Your task to perform on an android device: I want to set a daily alarm for 5.30 pm to go to the gym on the Simple Alarm app.
Image 0: 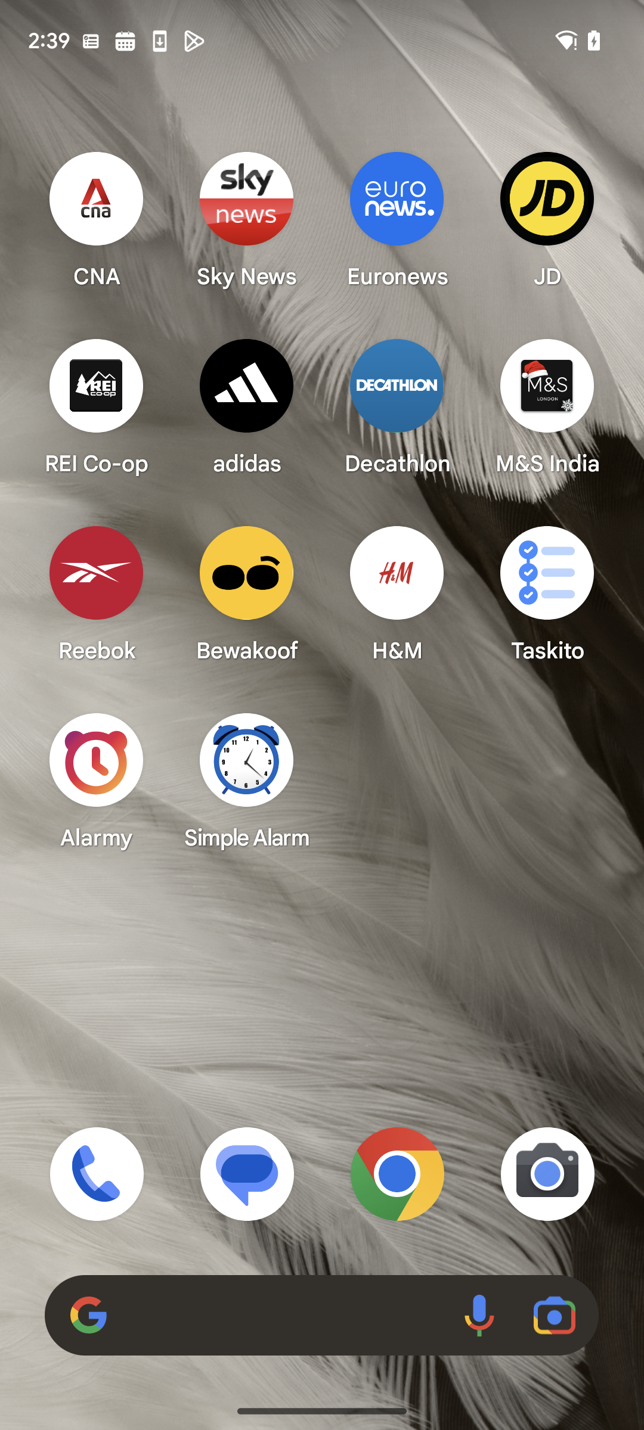
Open Simple Alarm app
Step 0: click (247, 780)
Image 1: 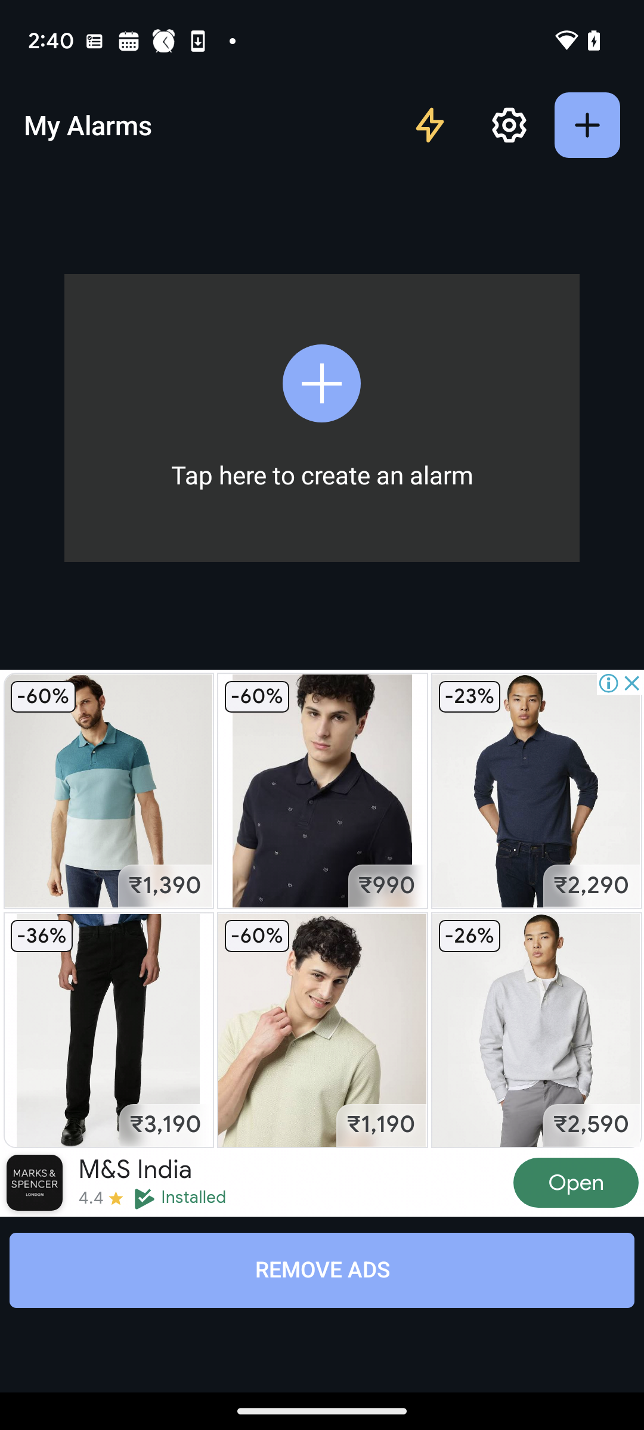
Click on create an alarm
Step 1: click (312, 376)
Image 2: 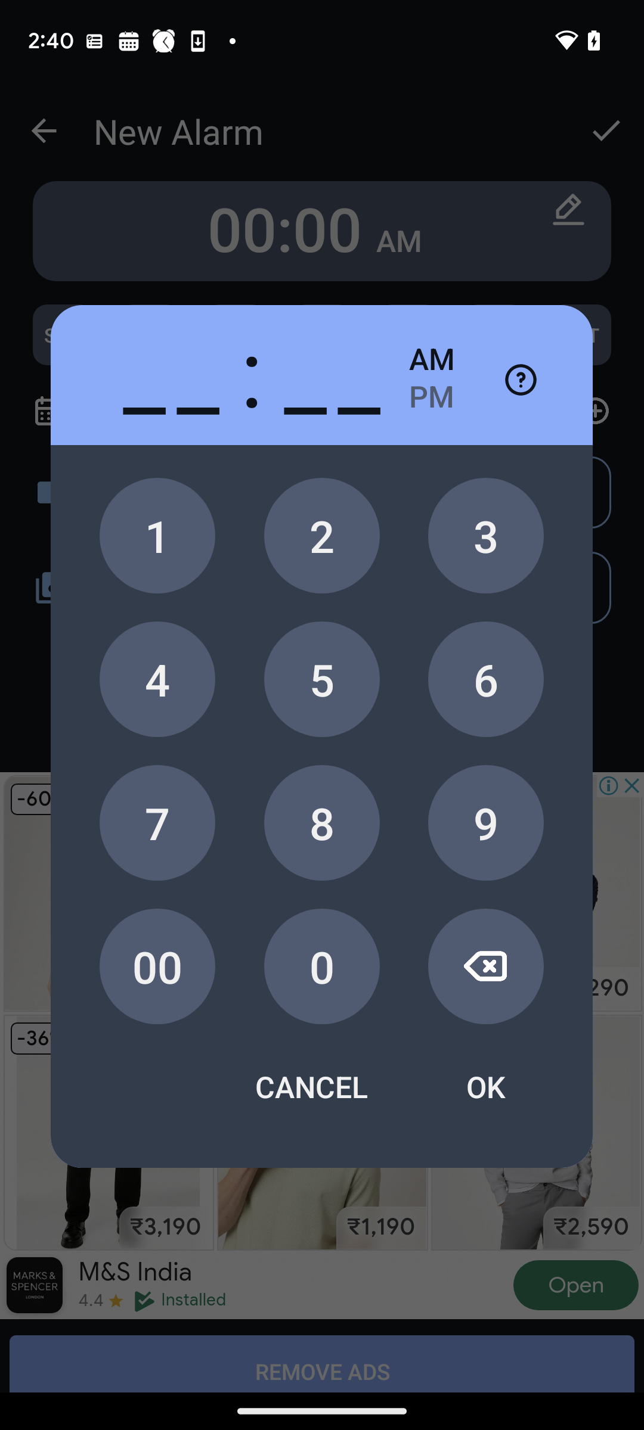
Add a alarm for 5:30 pm
Step 2: click (316, 991)
Image 3: 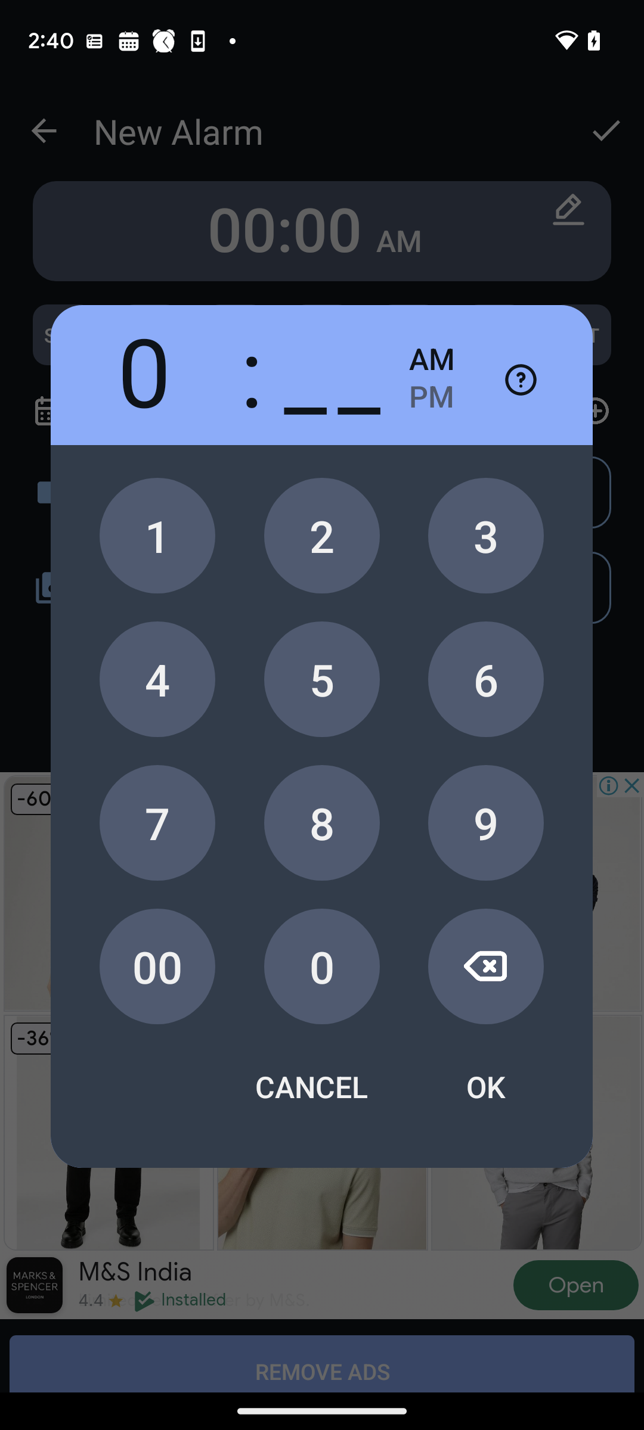
Add a alarm for 5:30 pm
Step 3: click (308, 670)
Image 4: 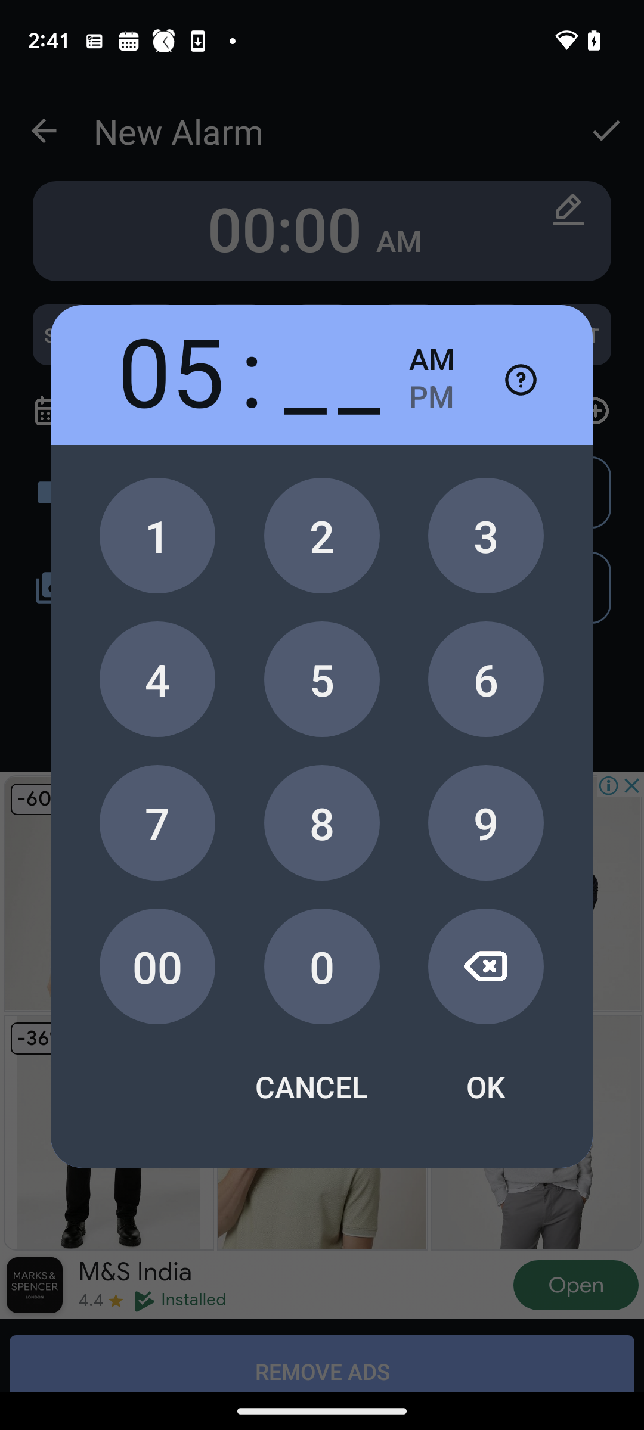
Add a alarm for 5:30 pm
Step 4: click (479, 515)
Image 5: 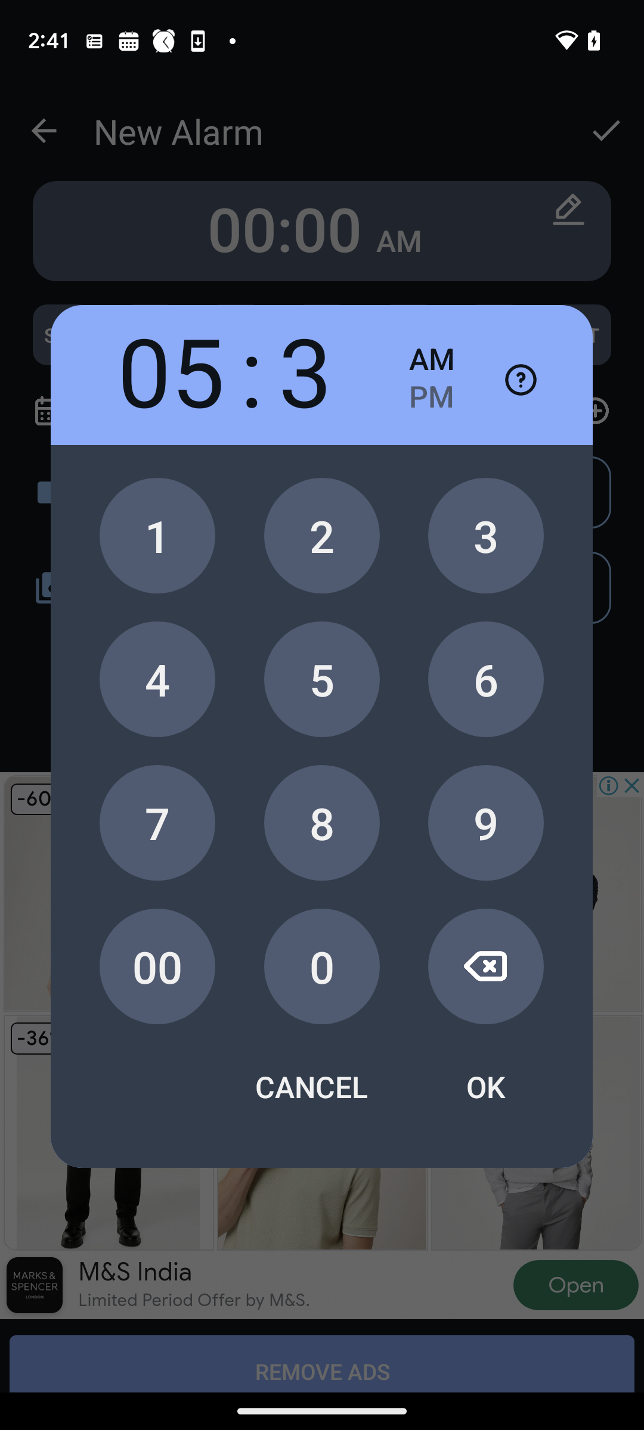
Add a alarm for 5:30 pm
Step 5: click (308, 959)
Image 6: 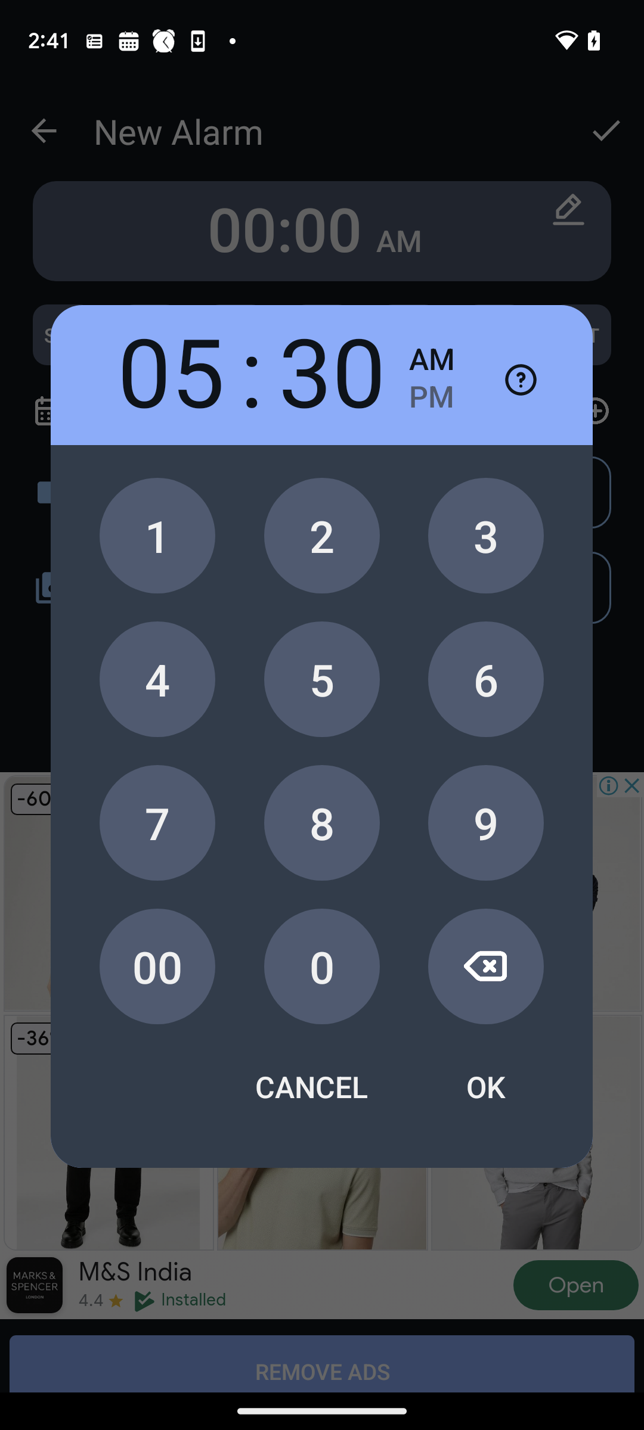
Add a alarm for 5:30 pm
Step 6: click (431, 407)
Image 7: 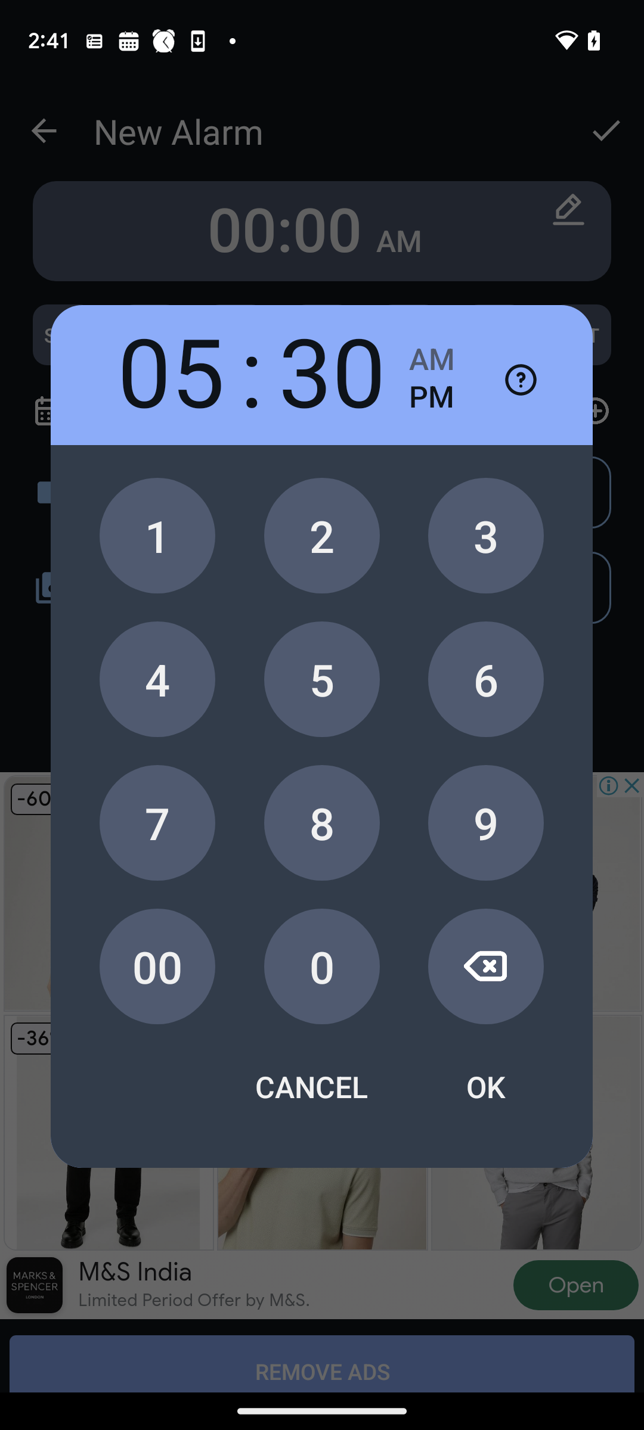
Click on Ok
Step 7: click (486, 1086)
Image 8: 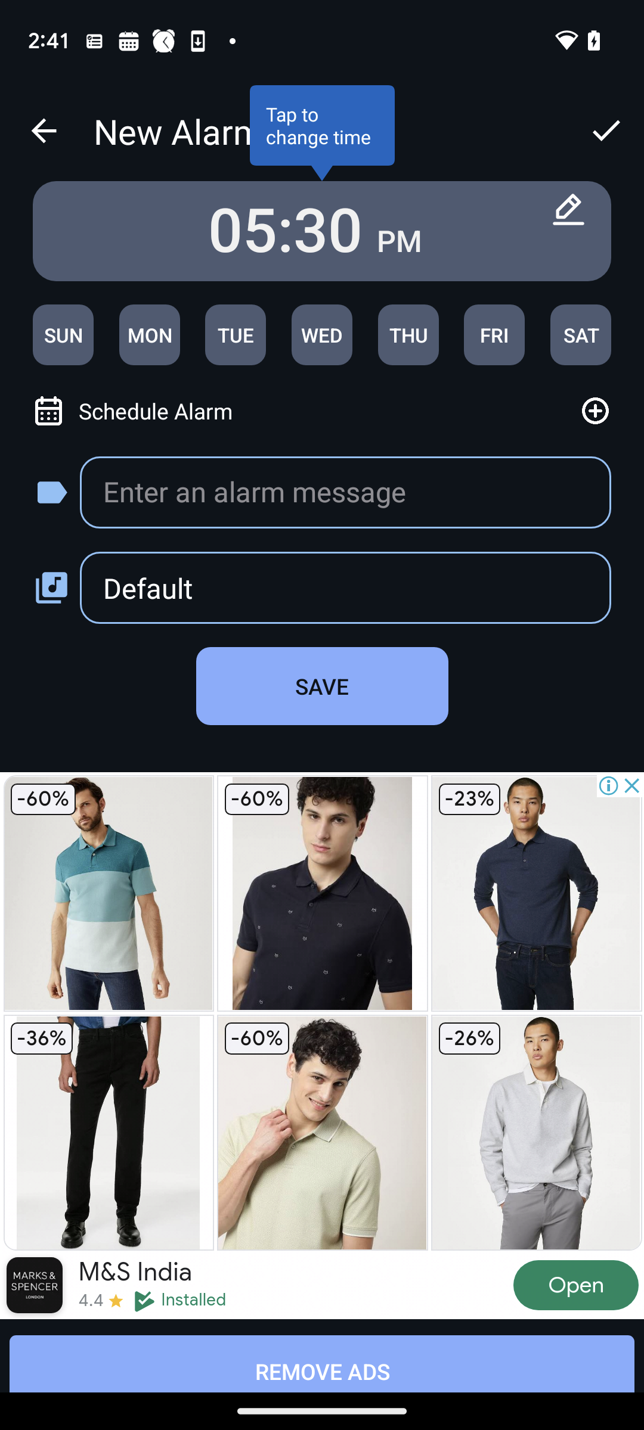
Click on alarm message
Step 8: click (208, 481)
Image 9: 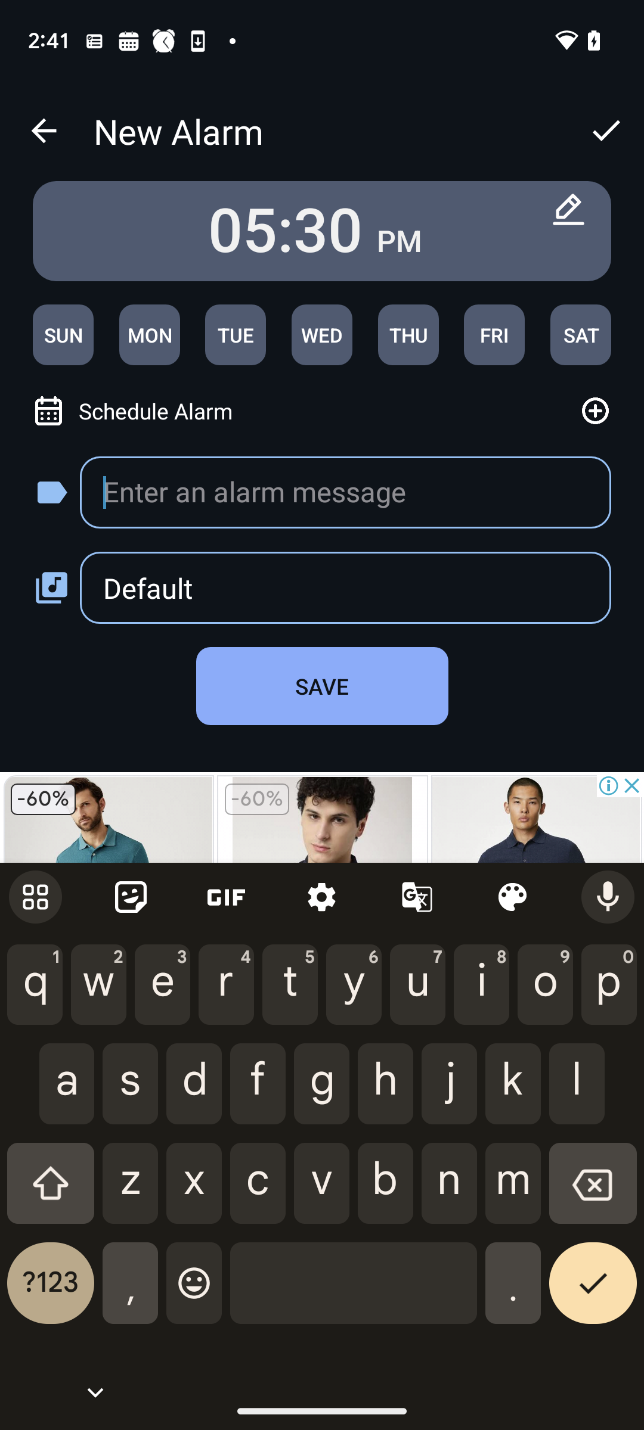
Enter Go to gym
Step 9: type "Go to gym"
Image 10: 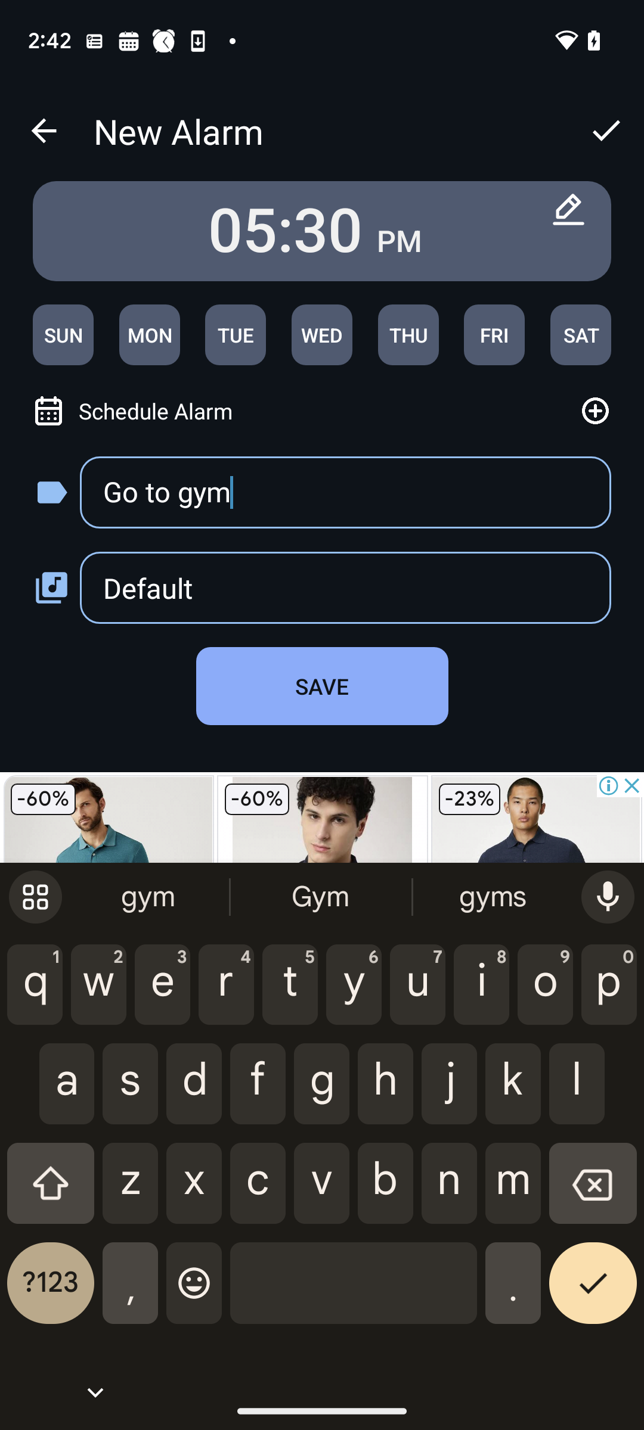
Click on the correct icon
Step 10: click (576, 1285)
Image 11: 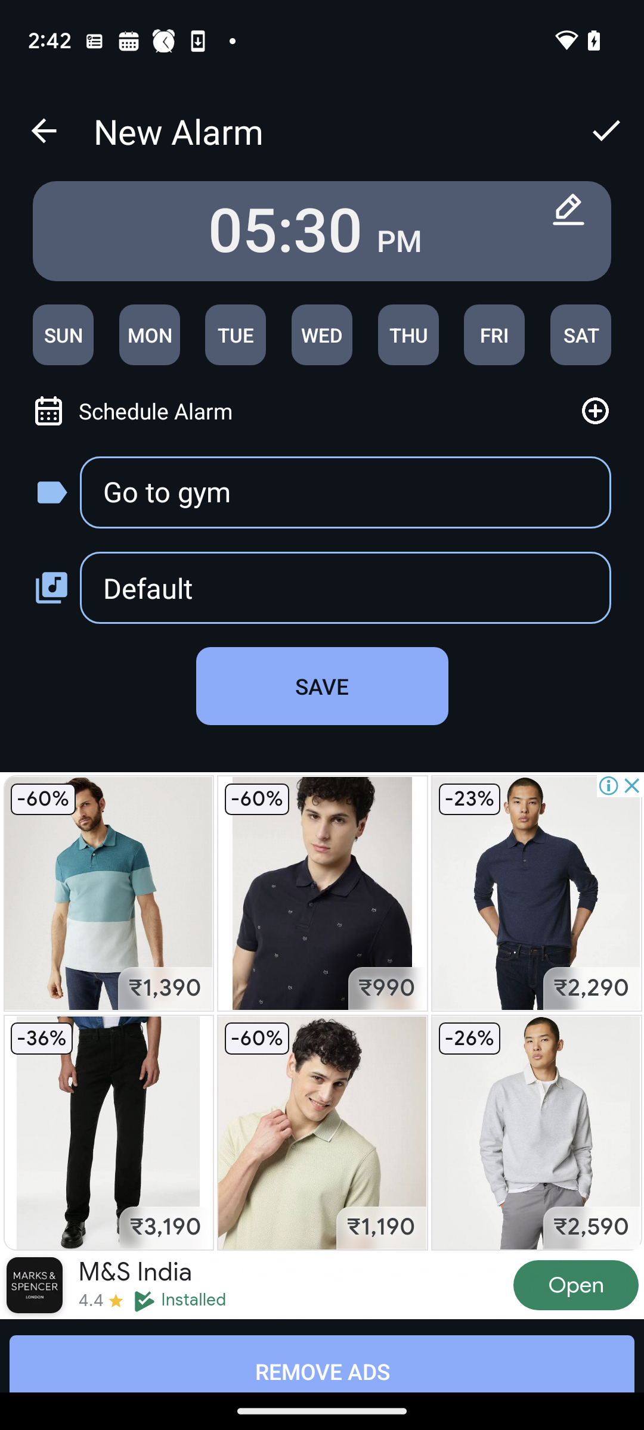
Click on the correct icon
Step 11: click (322, 686)